Your task to perform on an android device: I really like a smiley face emoji, which I feel like drawing today. Create a drawing in the Sgraffito app.
Image 0: 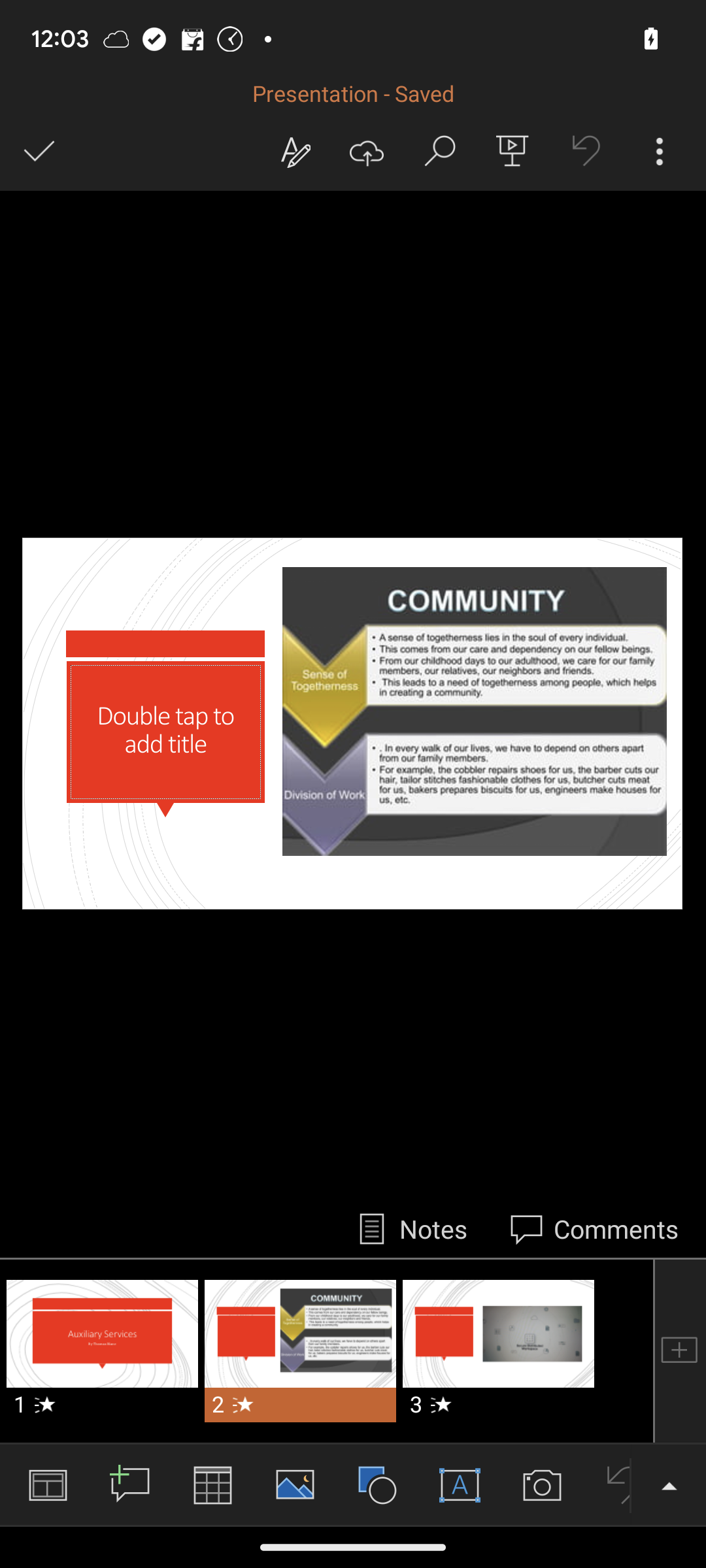
Open the Sgraffito app.
Step 0: open app "Sgraffito"
Image 1: 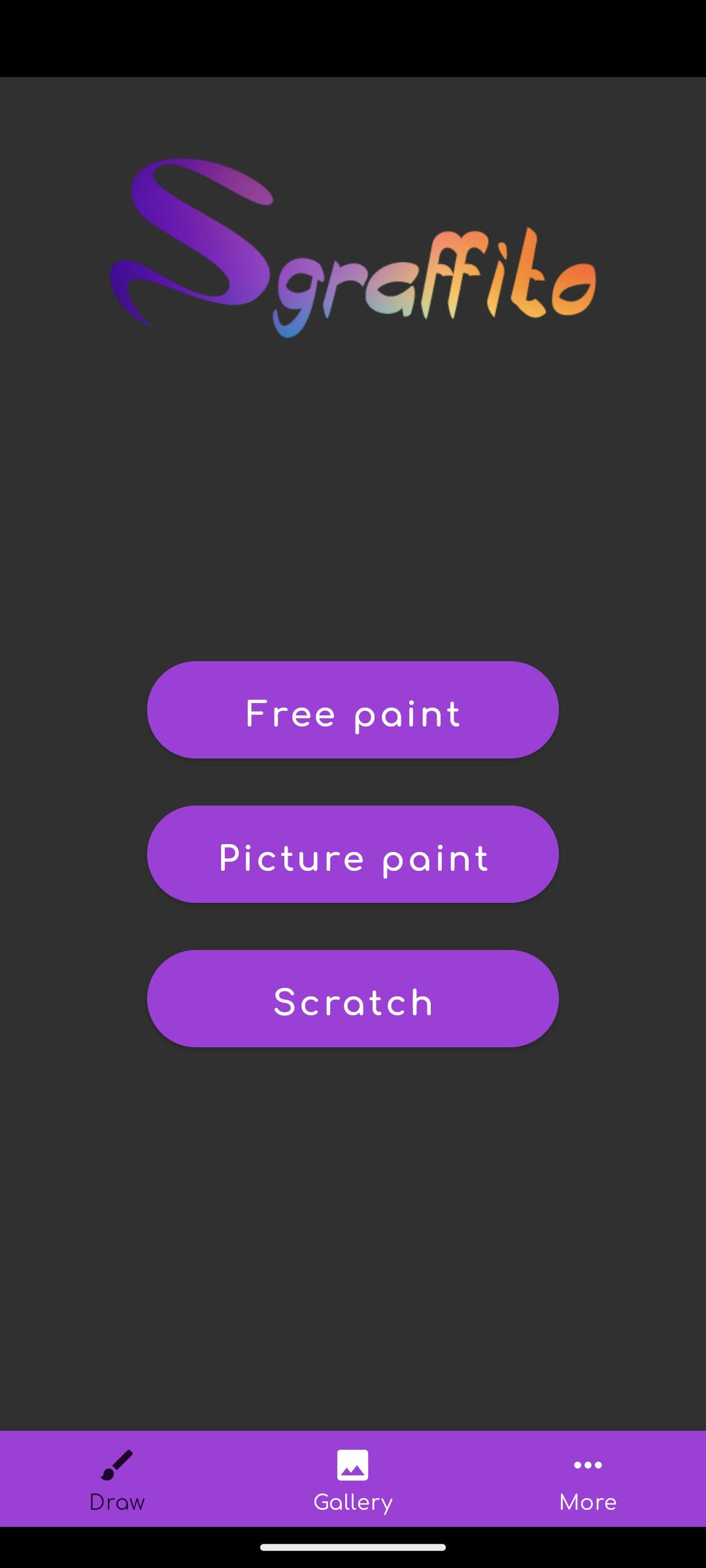
Click on the first option.
Step 1: click (353, 710)
Image 2: 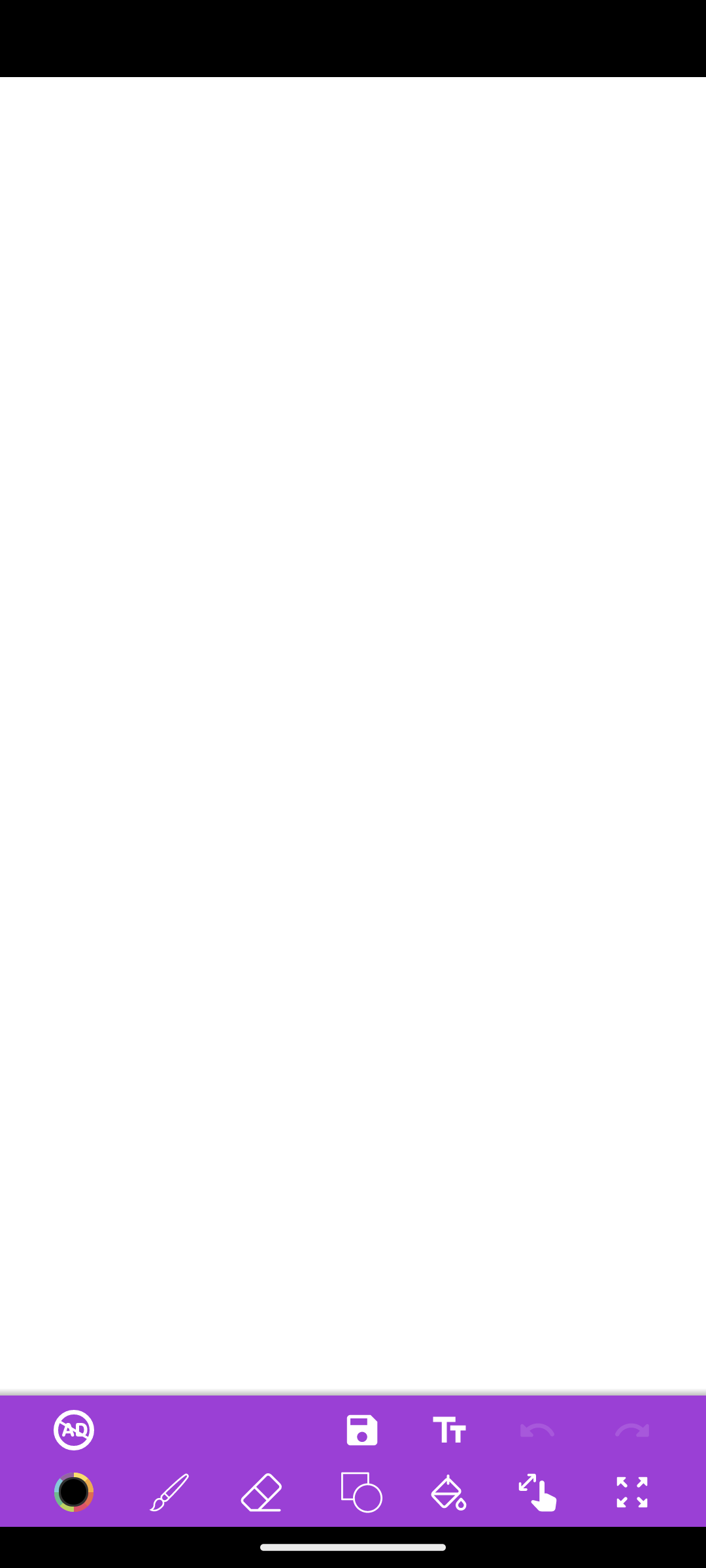
Click on the brush icon.
Step 2: click (169, 1492)
Image 3: 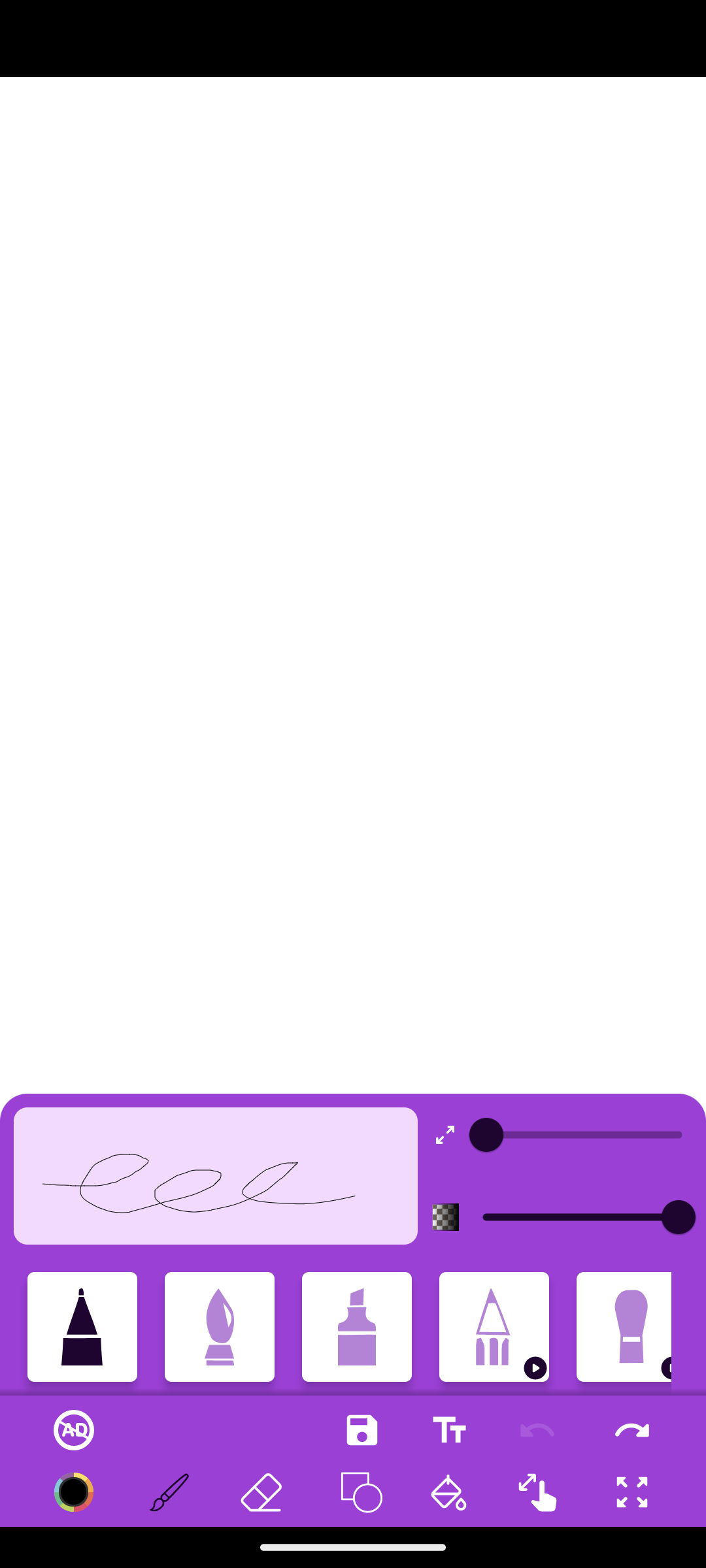
Increase the size of the brush by swiping right the size bar.
Step 3: scroll left
Image 4: 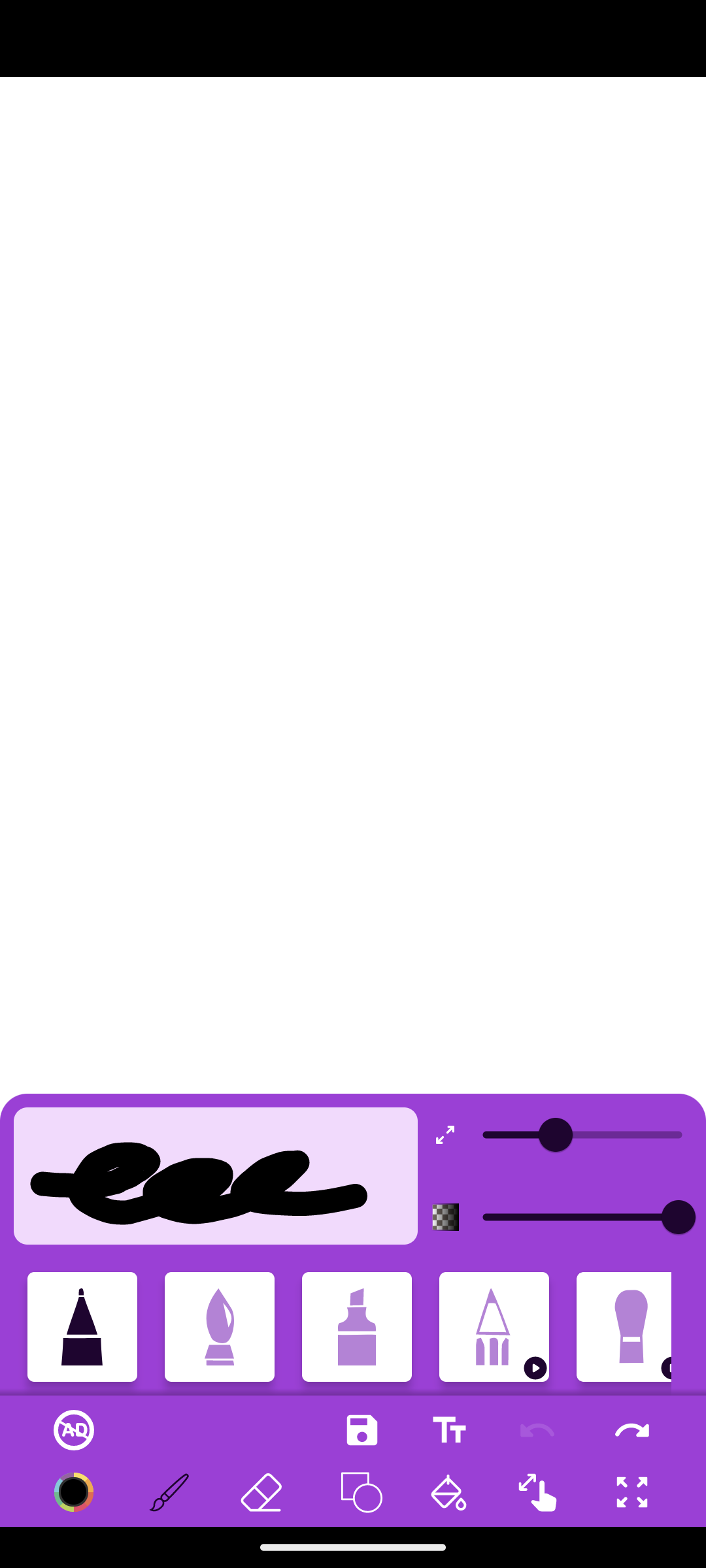
Now tap on the screen to make a dot.
Step 4: click (353, 802)
Image 5: 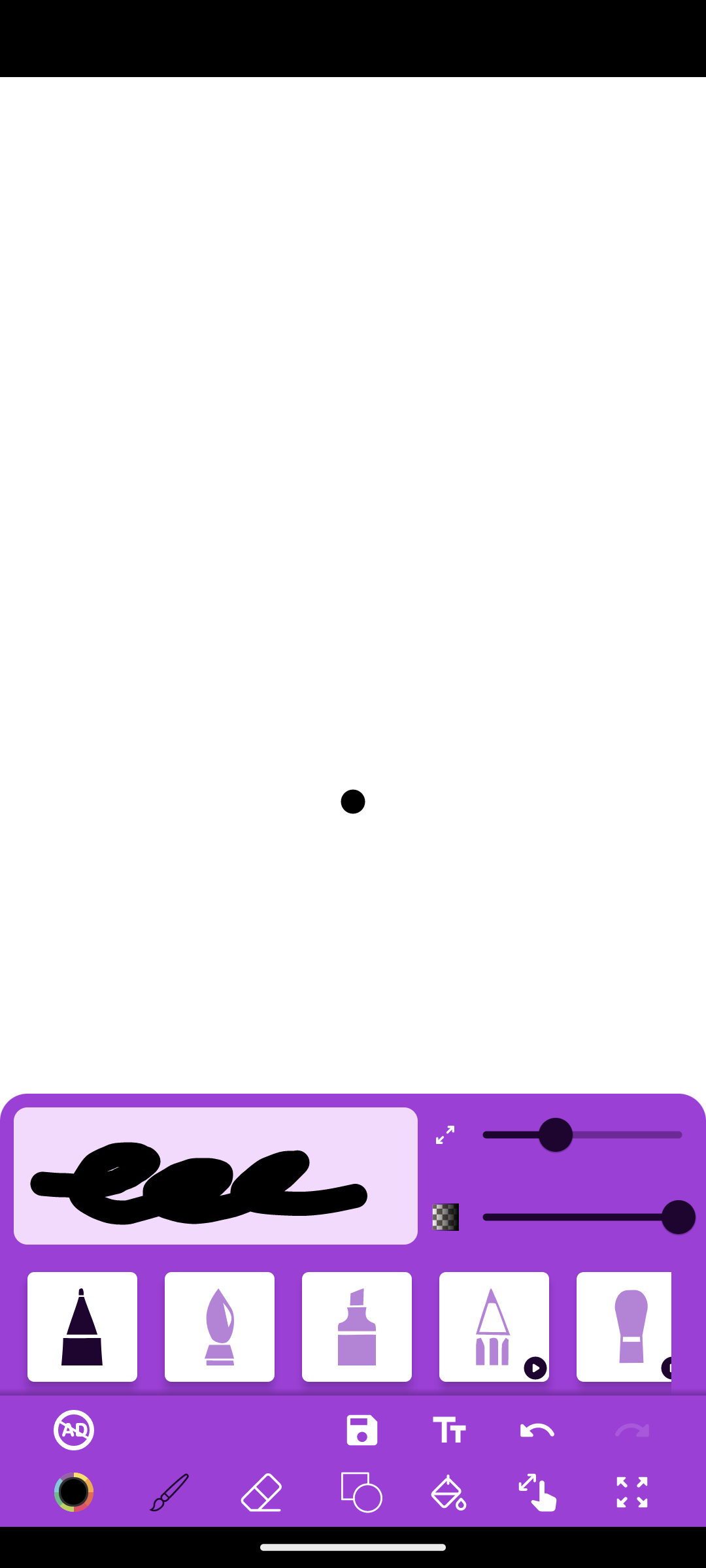
Now tap on the screen to make a dot.
Step 5: wait